Your task to perform on an android device: open the Clock app and Set a wakeup alarm for 6 am every morning for weekdays and 7 am every morning for weekends, this is my preferred setting.
Image 0: 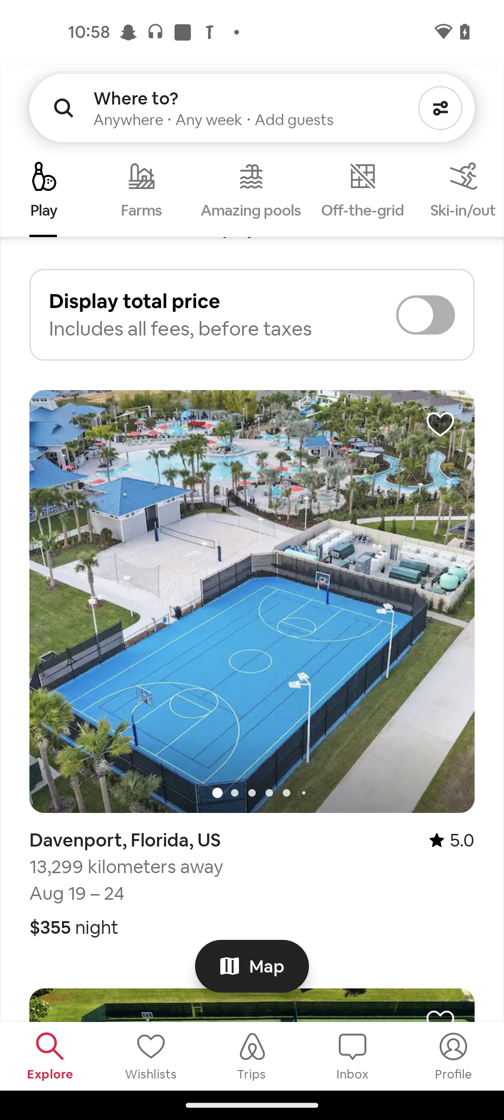
open the clock app
Step 0: open app "Clock"
Image 1: 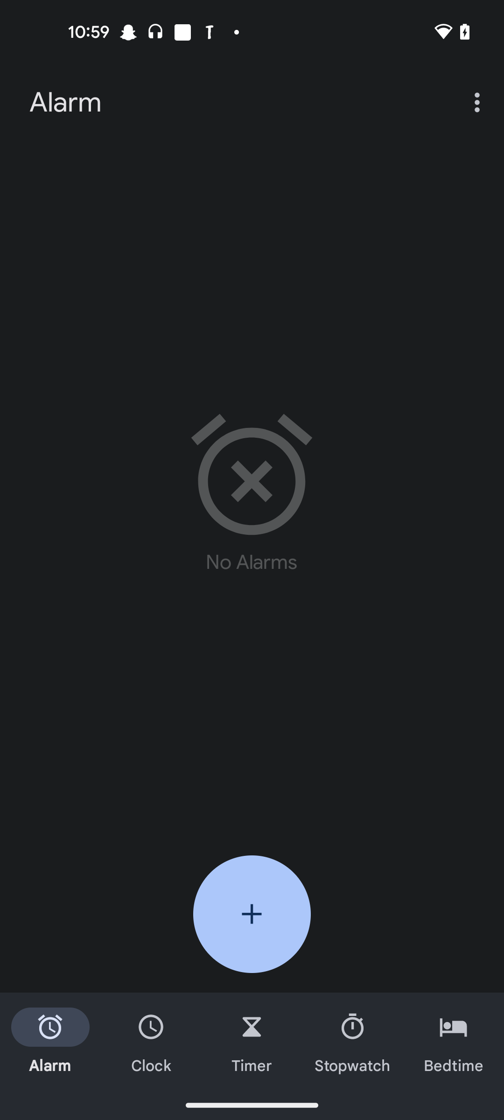
Click on the Add button of the screen 
Step 1: click (252, 914)
Image 2: 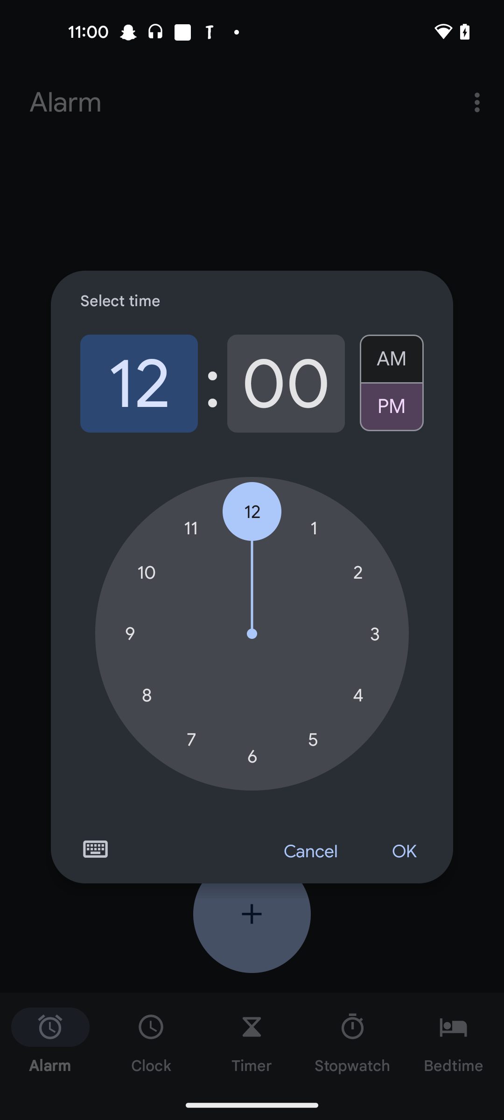
Set hours to 6
Step 2: click (252, 756)
Image 3: 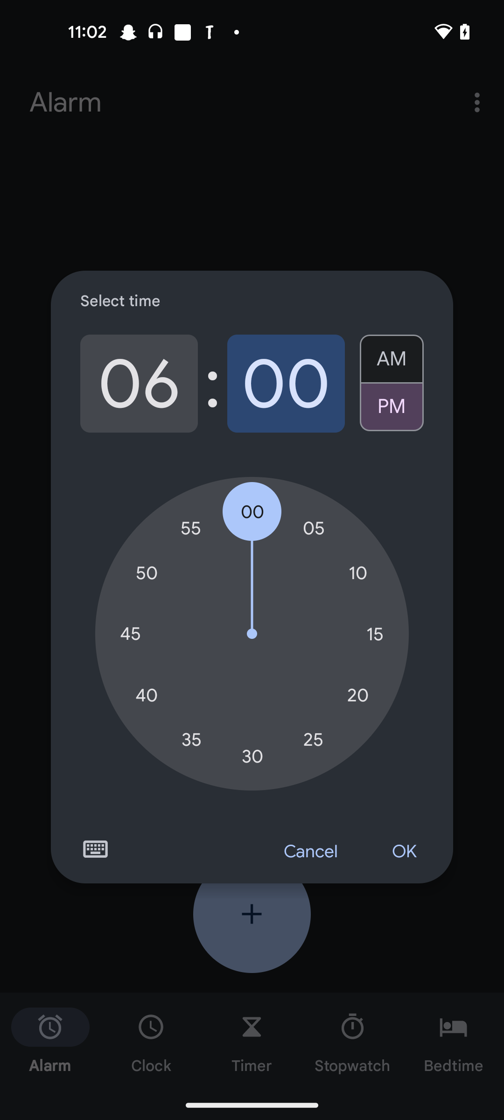
Select Am option
Step 3: click (392, 354)
Image 4: 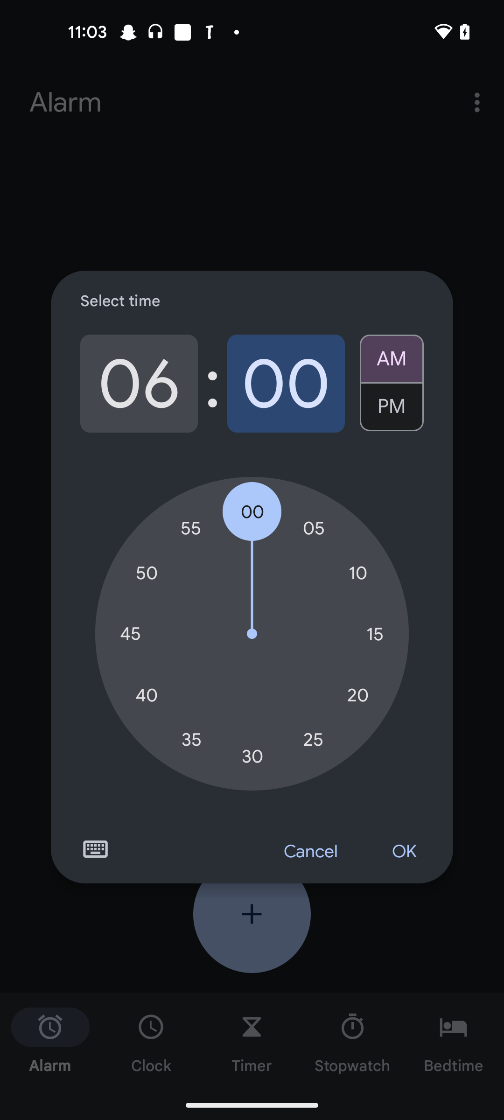
Click on the Ok button 
Step 4: click (404, 852)
Image 5: 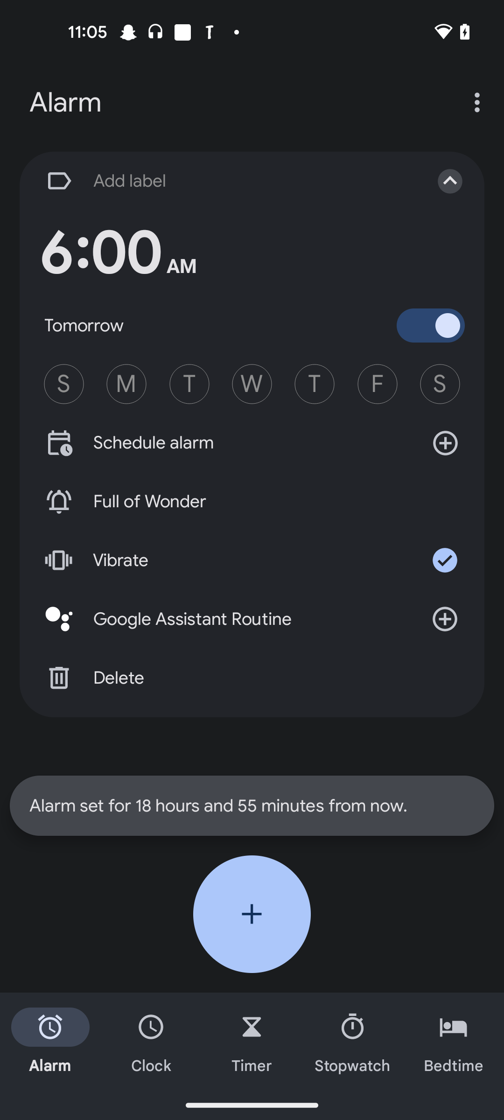
Click on the Add Label option 
Step 5: click (227, 181)
Image 6: 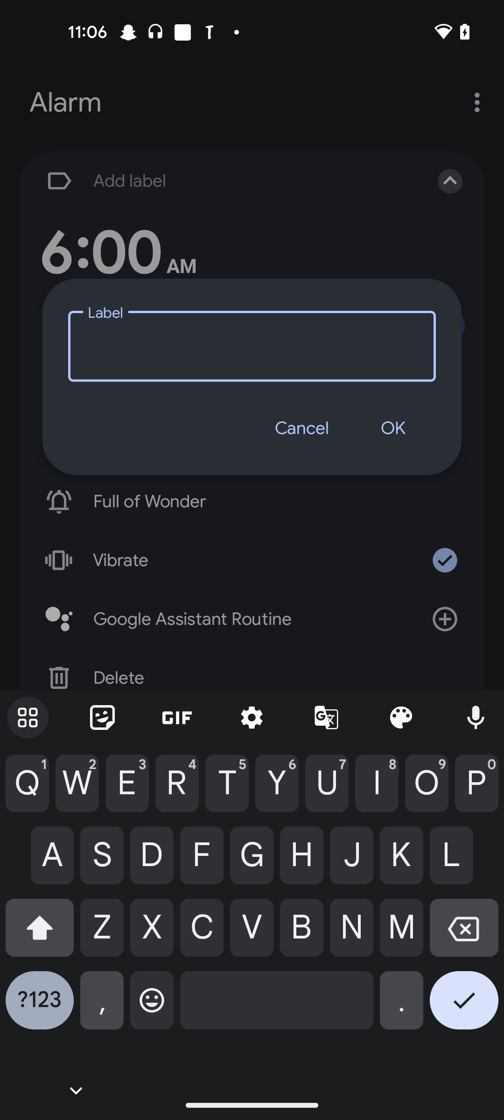
Enter a alarm name as wake up
Step 6: type " wake up"
Image 7: 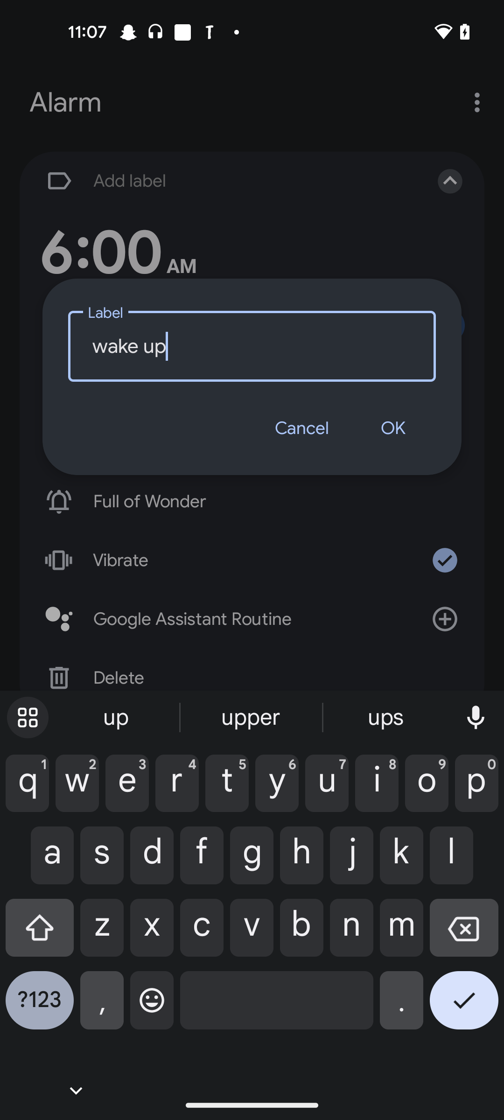
Click on the Ok Button
Step 7: click (392, 428)
Image 9: 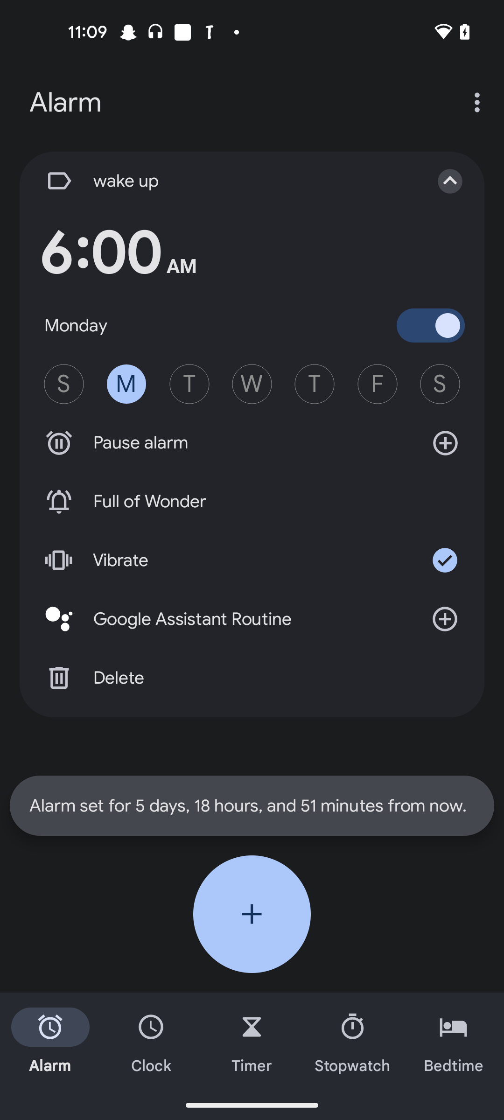
Select the Monday to Friday for weekdays 
Step 9: click (189, 384)
Image 10: 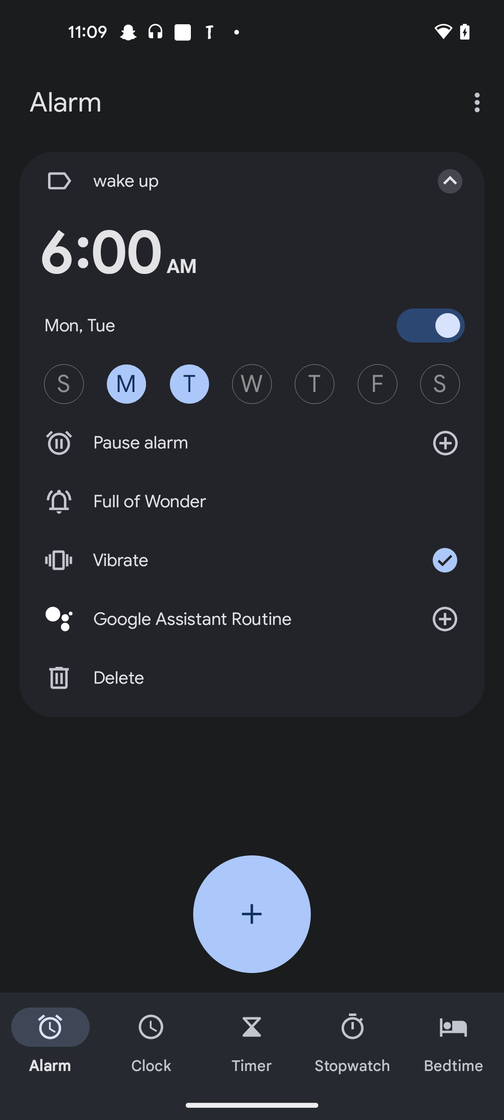
Select the Monday to Friday for weekdays 
Step 10: click (252, 384)
Image 12: 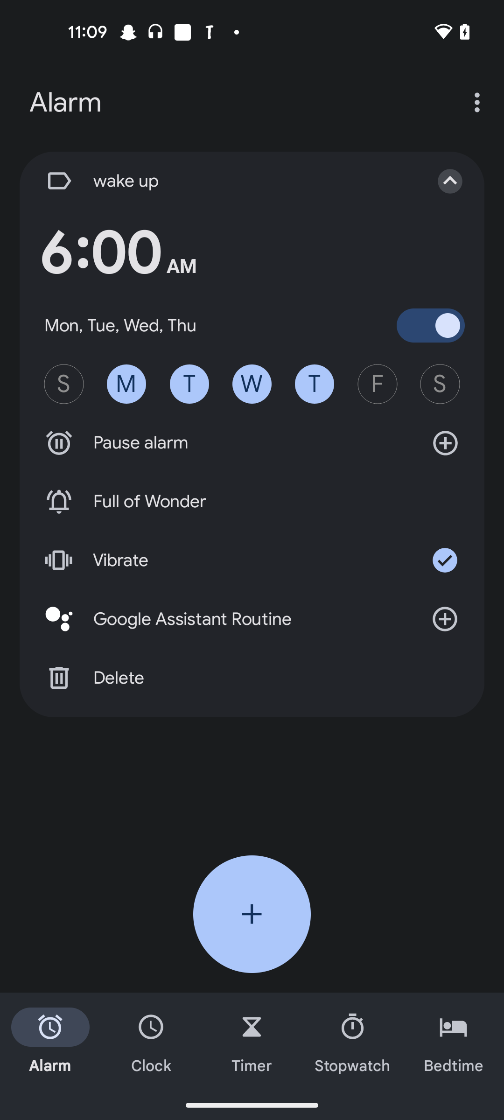
Select the Monday to Friday for weekdays 
Step 12: click (377, 384)
Image 13: 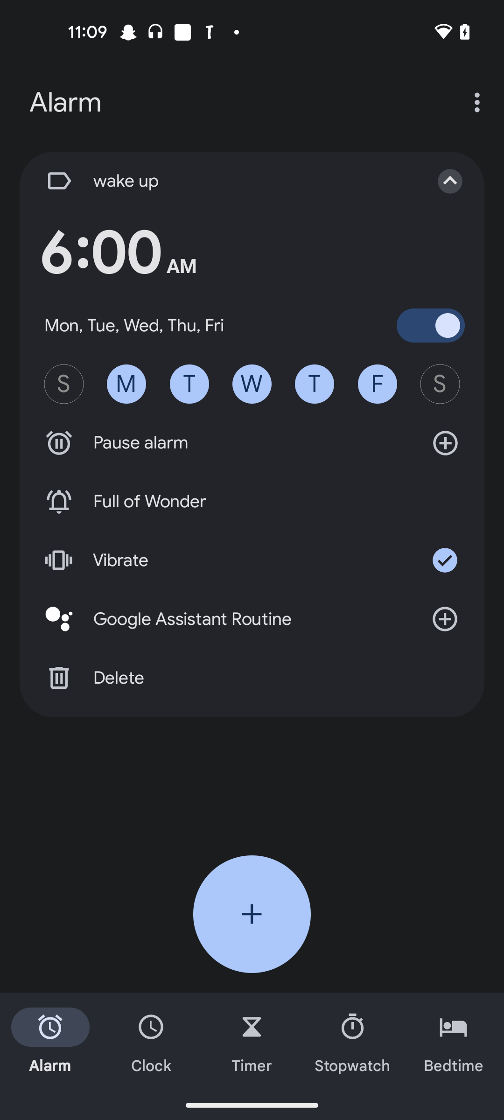
Click on the Add button
Step 13: click (252, 914)
Image 14: 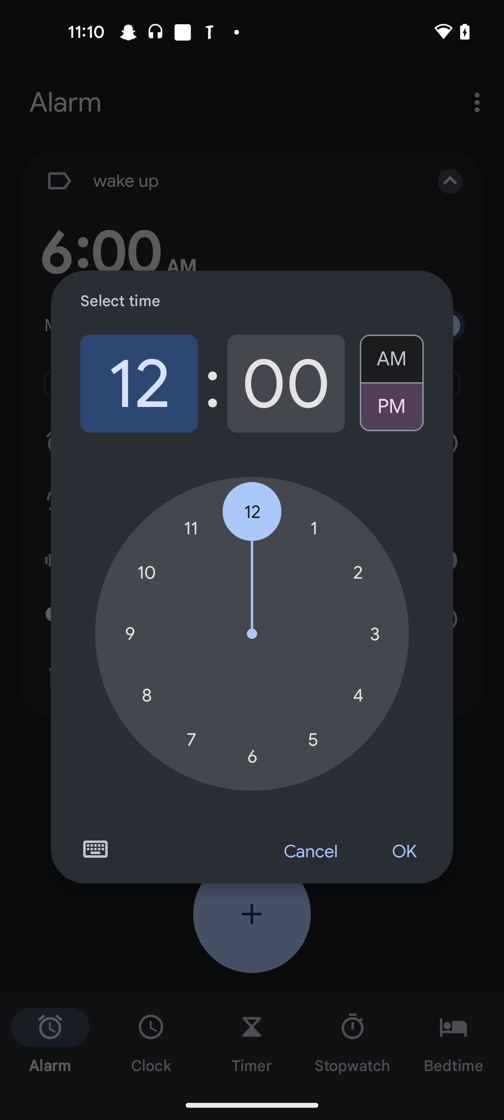
Set hours to 7
Step 14: click (191, 739)
Image 16: 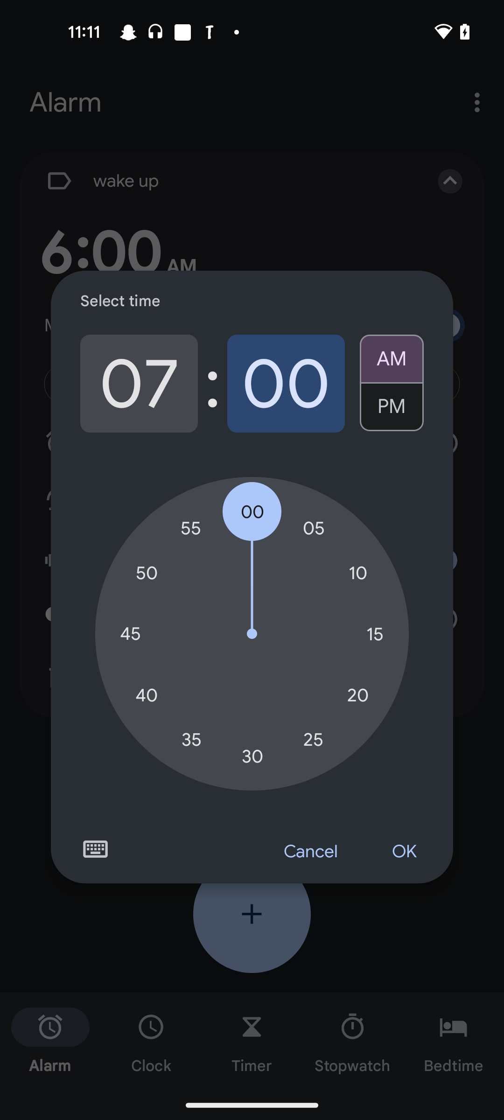
Click on the Ok button of the screen 
Step 16: click (404, 852)
Image 17: 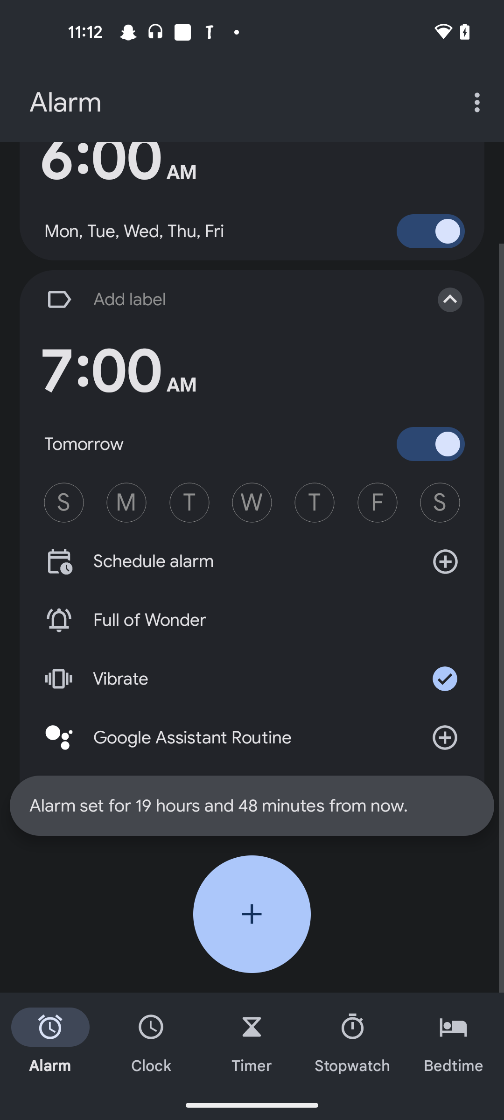
Click on the Add label option
Step 17: click (227, 299)
Image 18: 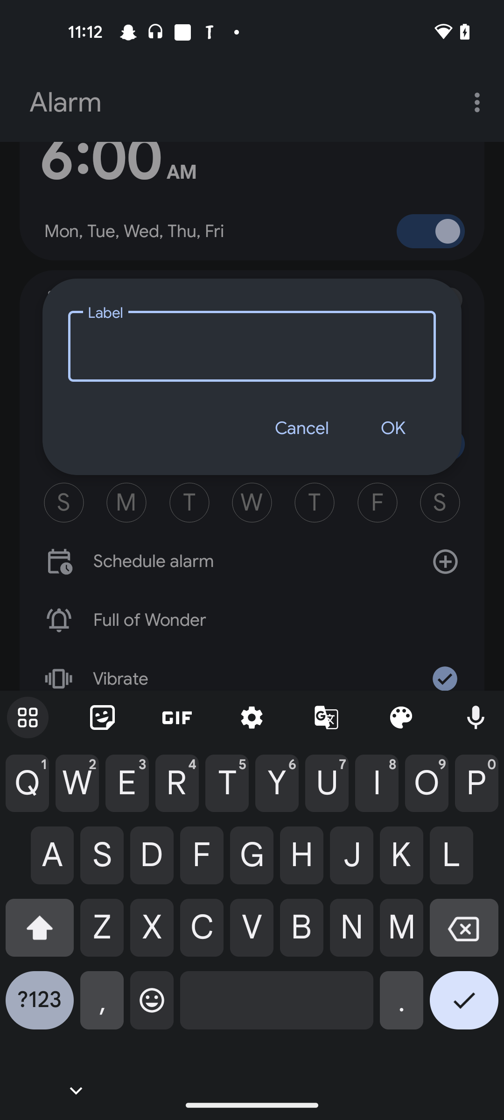
Enter alarm name as wakeup
Step 18: type "wakeup"
Image 19: 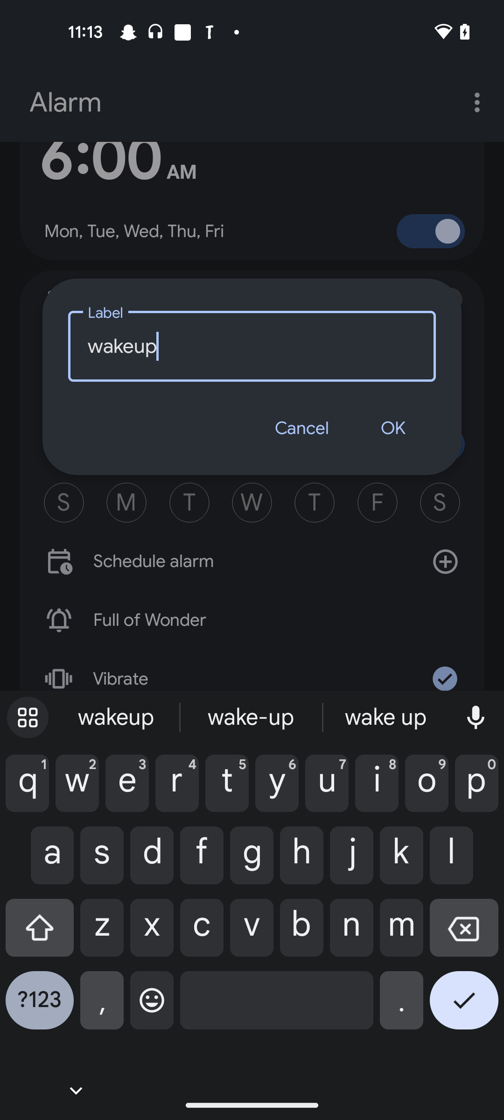
Click on the ok button of the screen 
Step 19: click (392, 428)
Image 20: 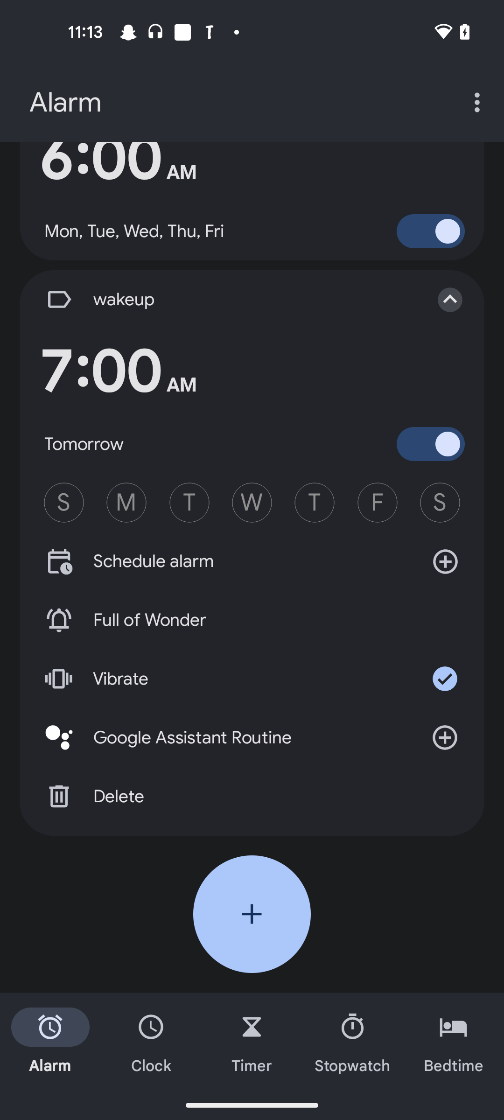
Select the weekends days saturday to sunday 
Step 20: click (440, 503)
Image 21: 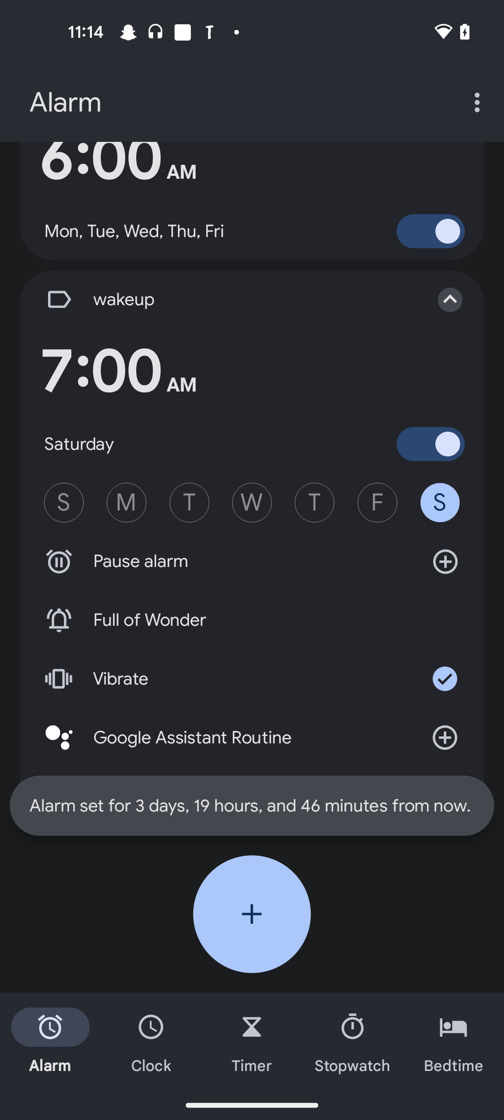
Select the weekends days saturday to sunday 
Step 21: click (63, 503)